Your task to perform on an android device: In the Visit A City app, I need to plan the Itinerary for the first 3 days from Jan. 24, 2024.
Image 0: 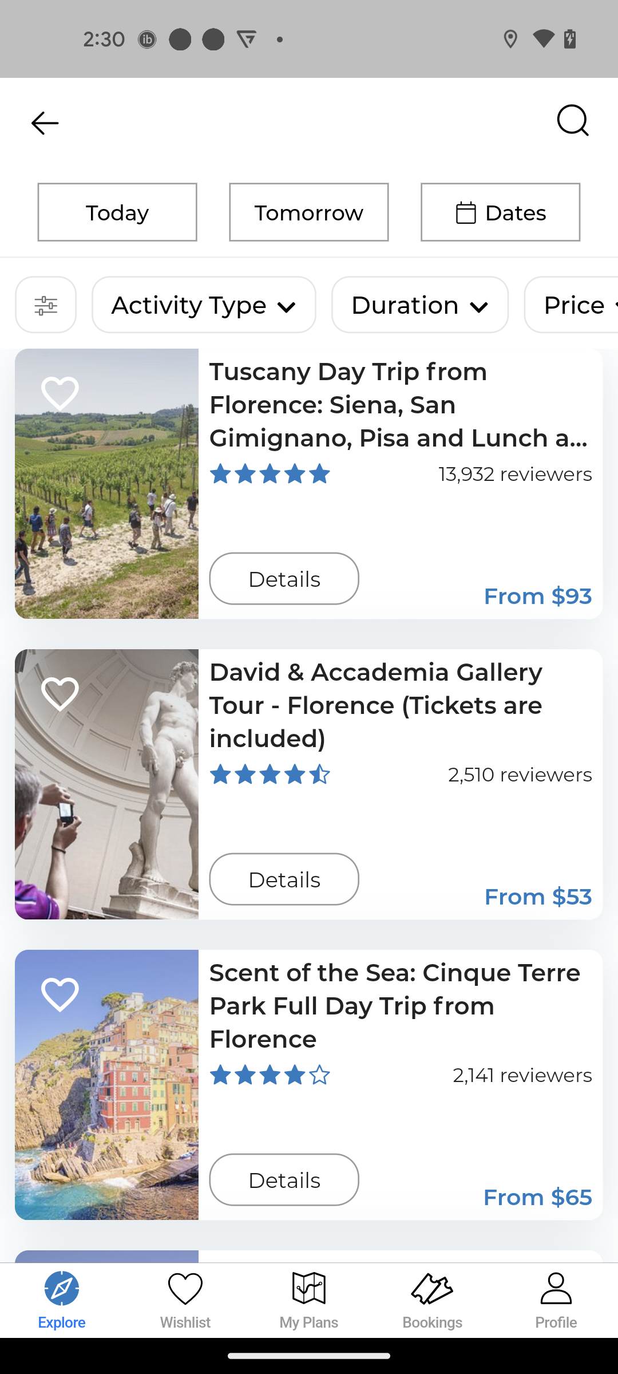
Go back to the previous page
Step 0: press back button
Image 1: 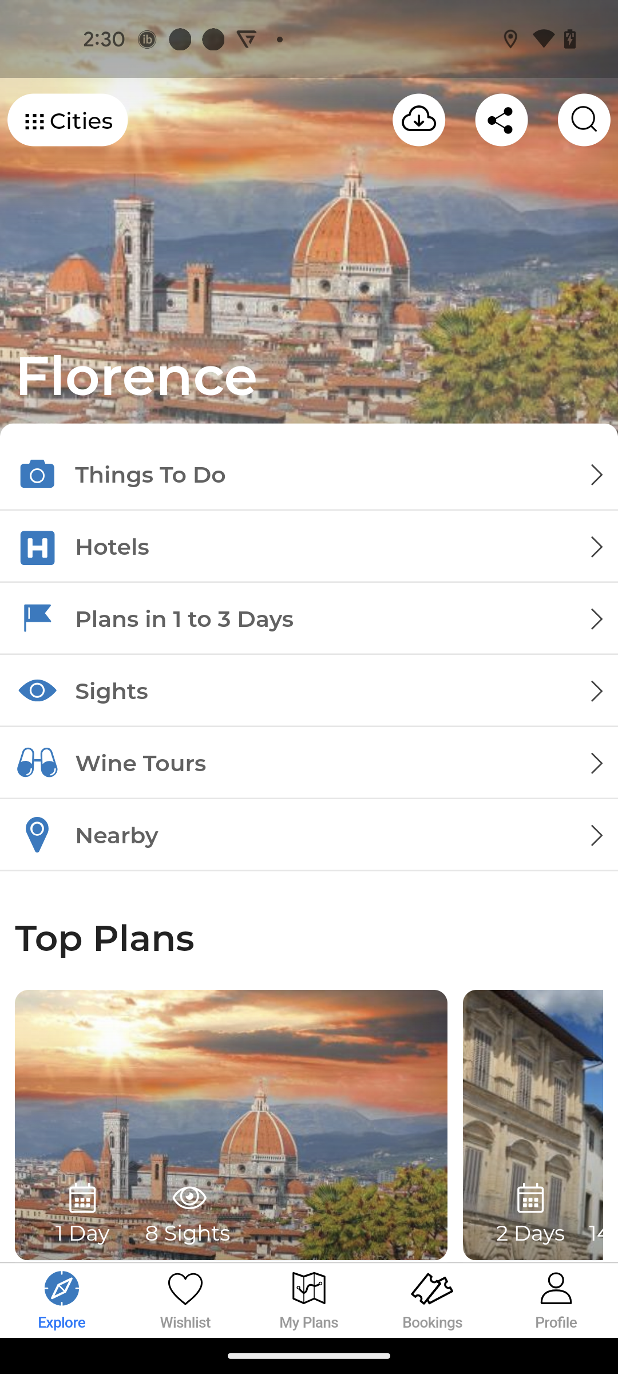
Click on the Plans in 1 to 3 days option
Step 1: click (309, 619)
Image 2: 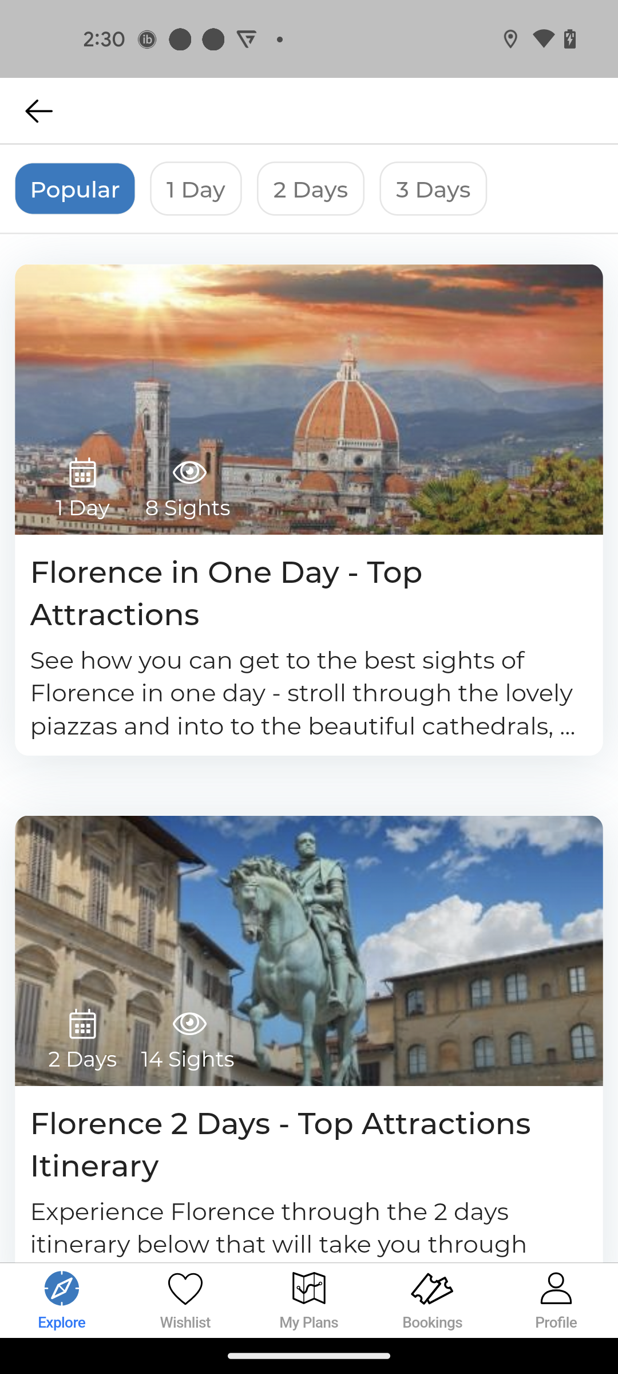
Swipe up to view complete Itinerary
Step 2: scroll down